Your task to perform on an android device: Toggle the Wi-Fi settings in the setting app
Image 0: 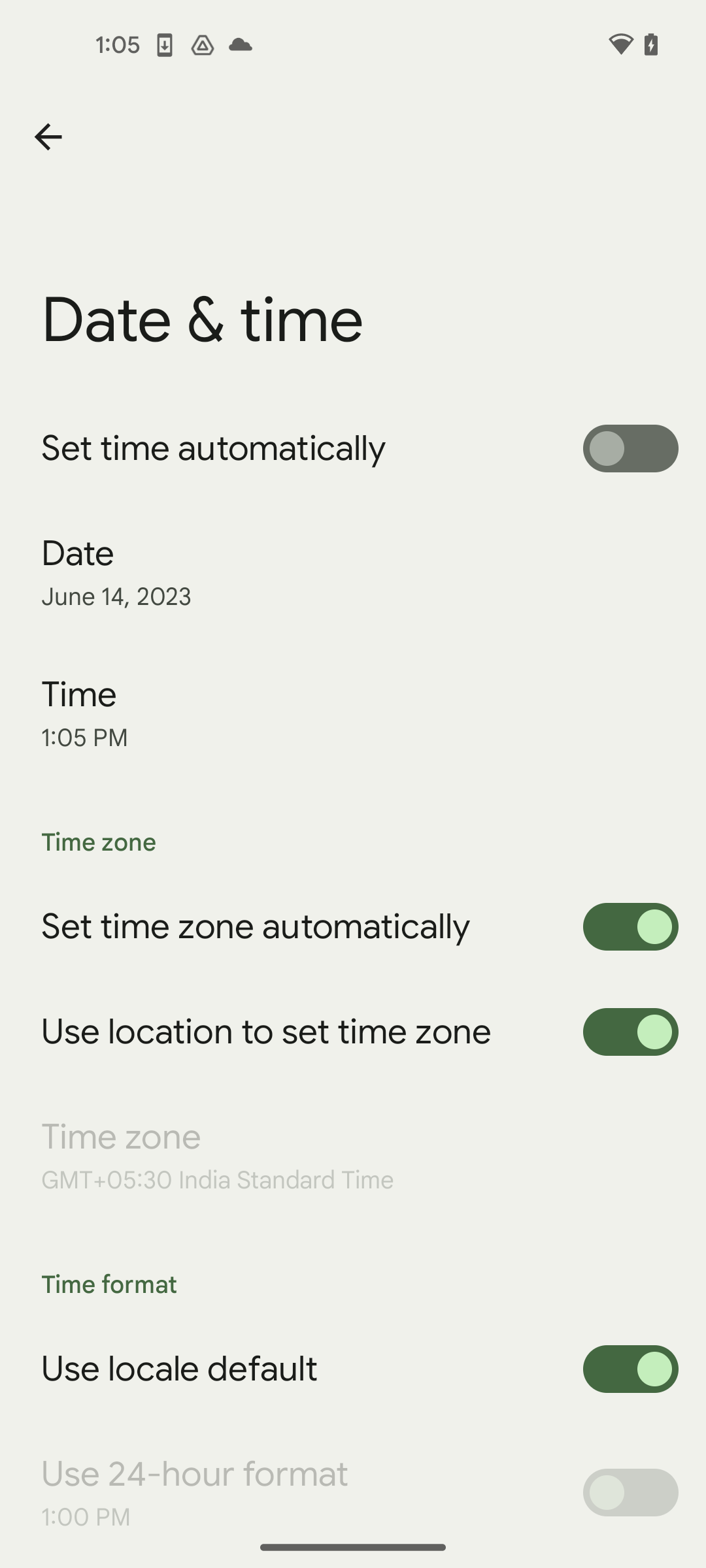
go back to settings
Step 0: press back button
Image 1: 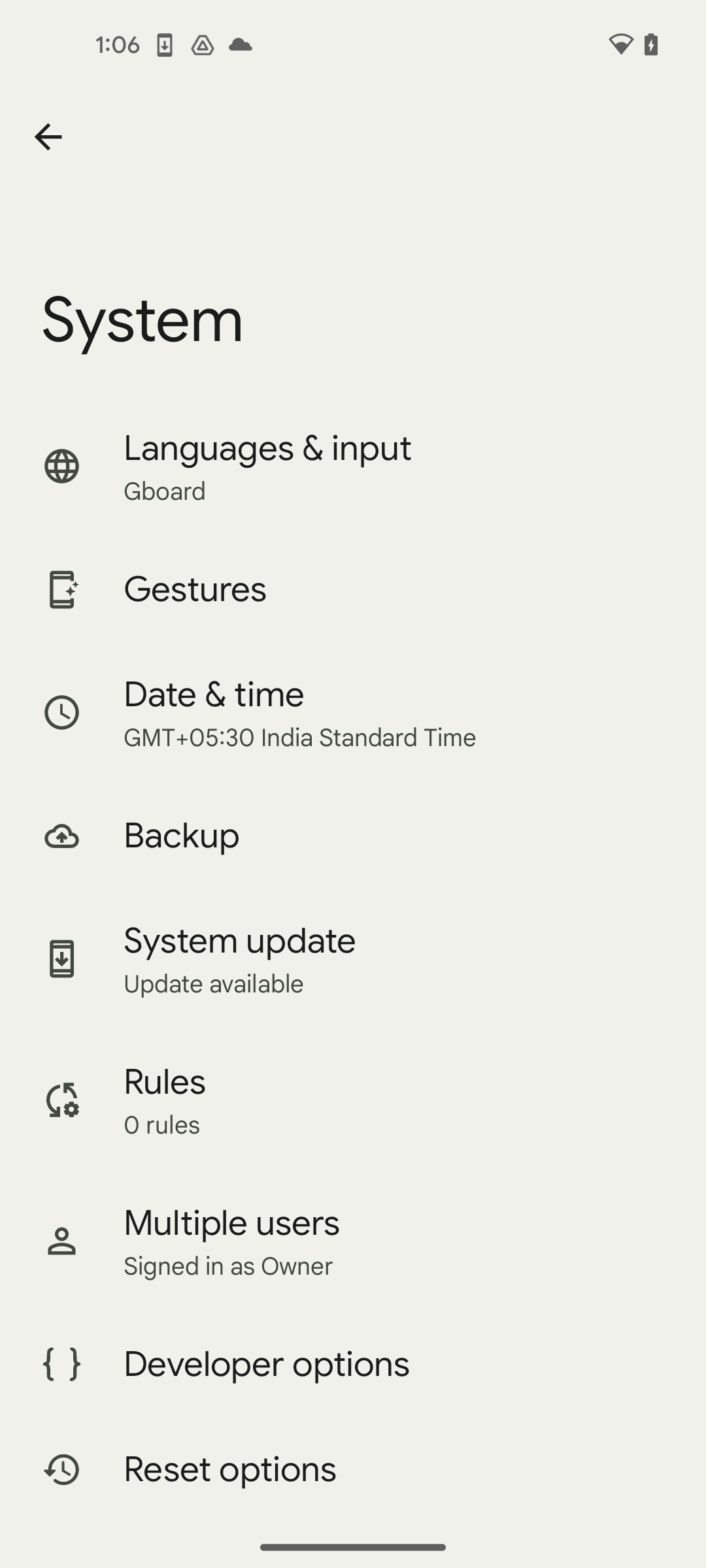
go back to settings
Step 1: press back button
Image 2: 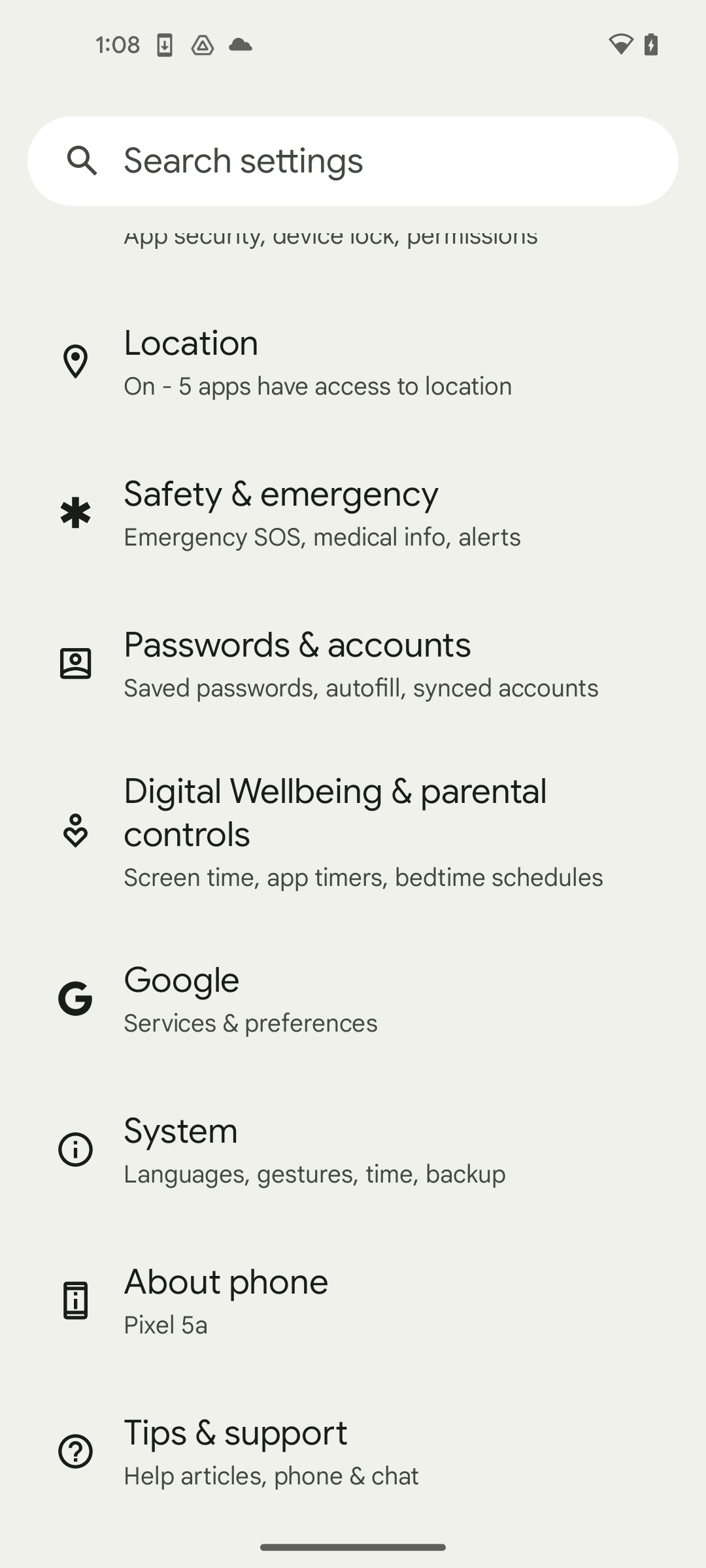
swipe down to wifi settings
Step 2: scroll up
Image 3: 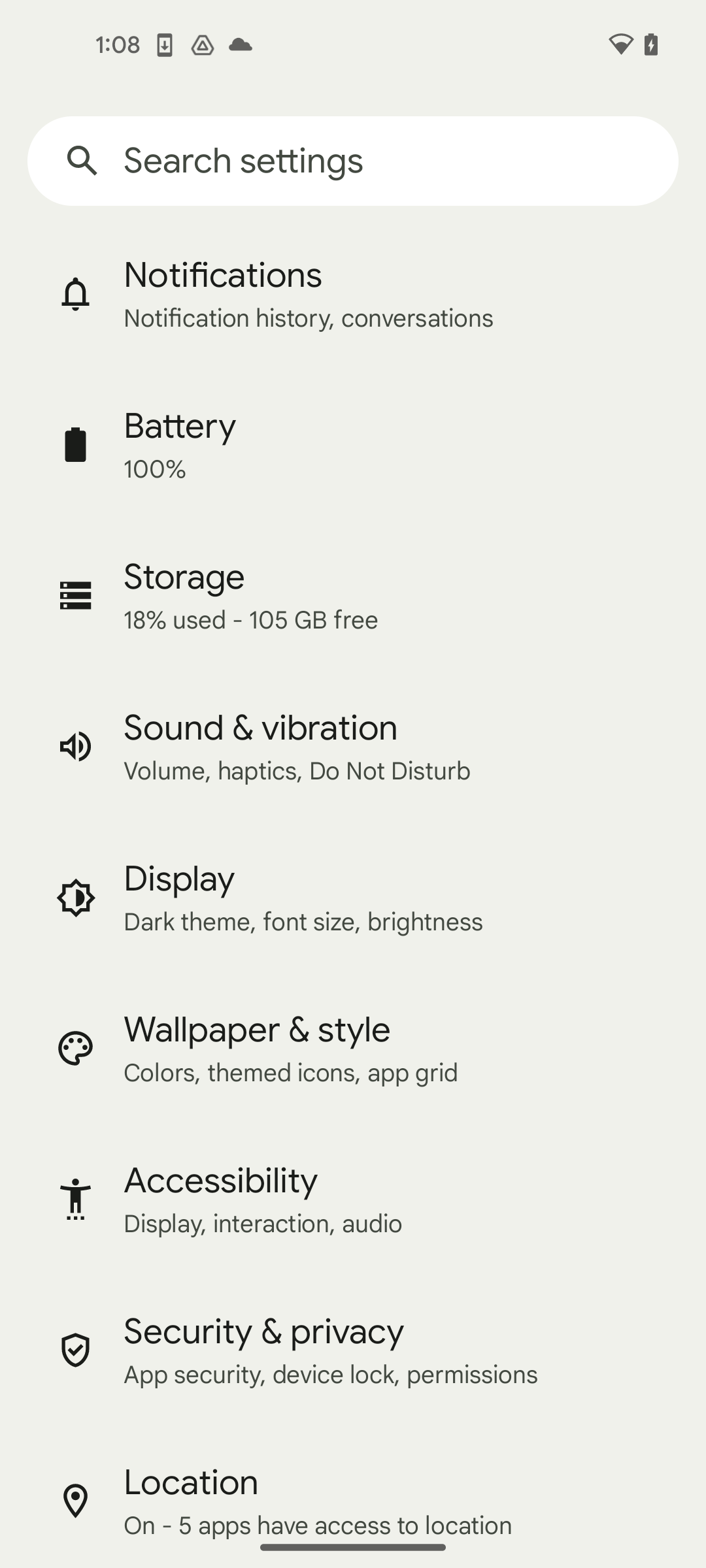
swipe down to wifi settings
Step 3: scroll up
Image 4: 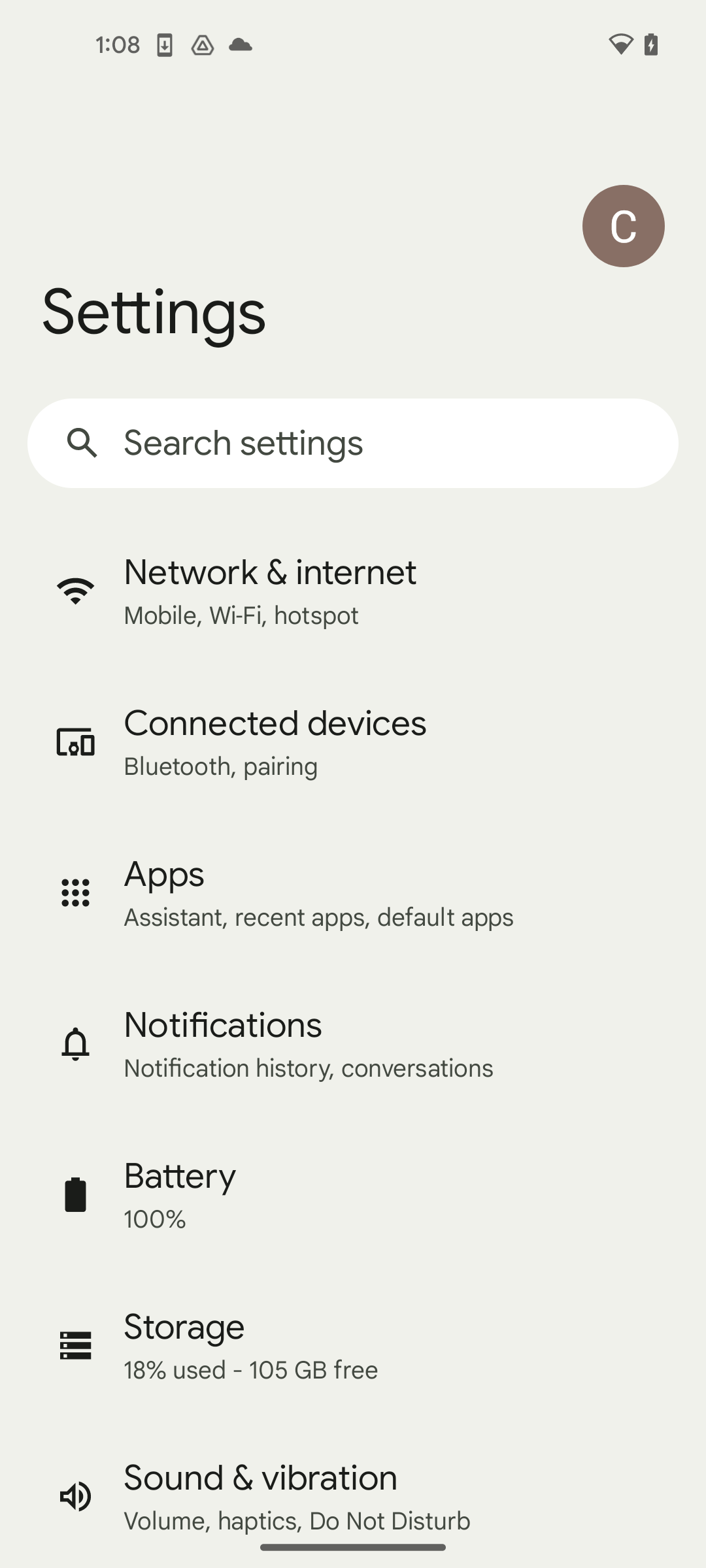
click on network & internet
Step 4: click (270, 572)
Image 5: 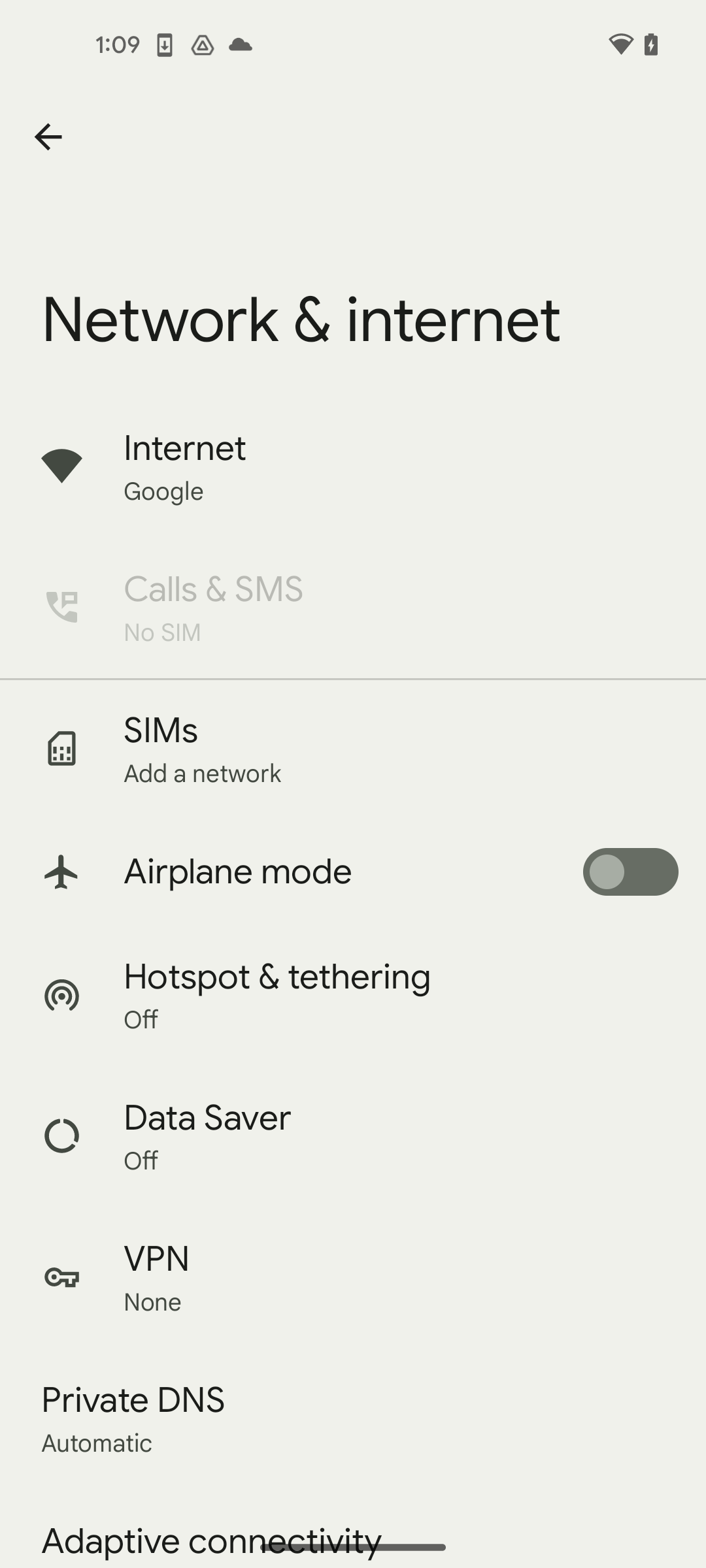
click on internet
Step 5: click (401, 466)
Image 6: 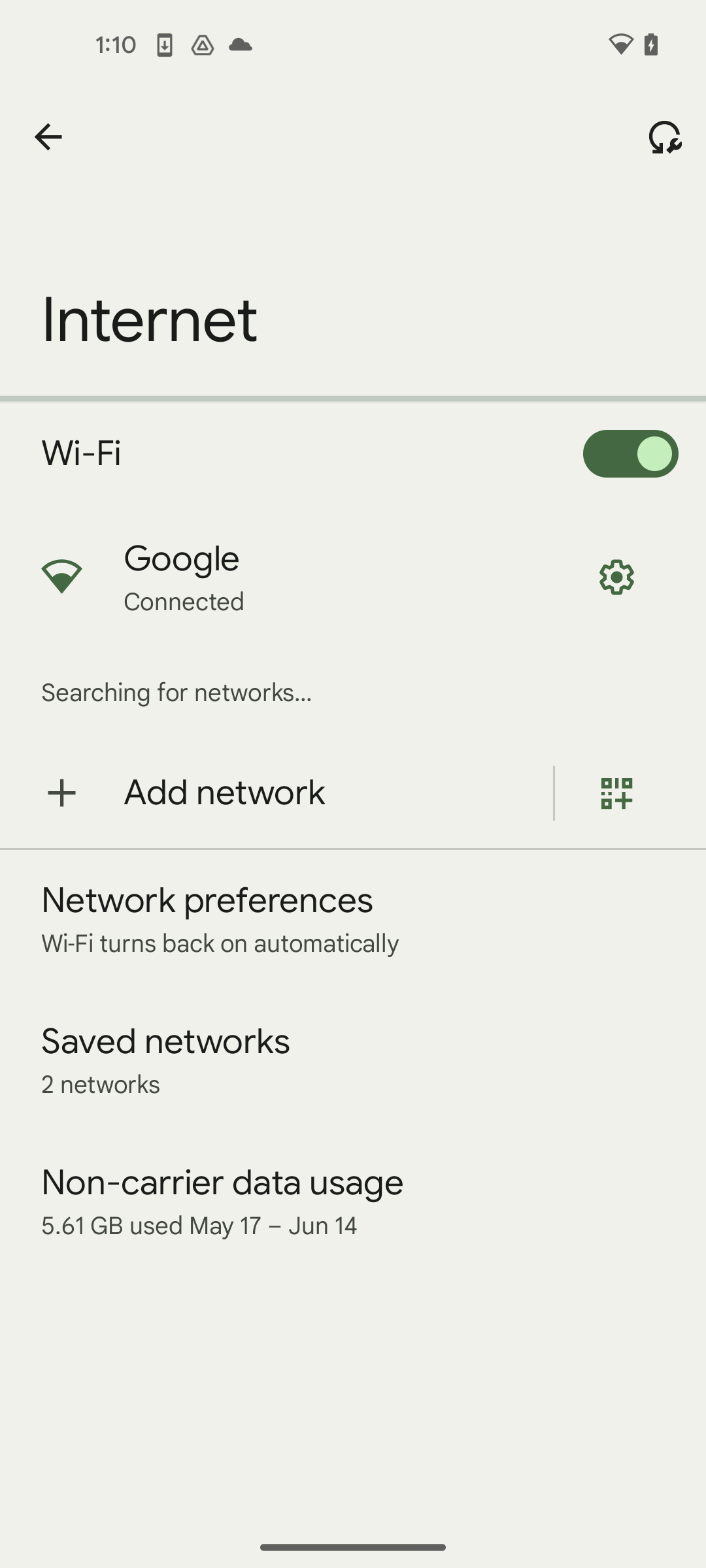
turn off Wi-Fi
Step 6: click (631, 453)